Your task to perform on an android device: How does the KRISBOW MESIN BOR CORDLESS IMPACT DRILL compare to other drills of a similar design. Look at similar products' prices before selecting the best drill machine from the Lazada app.
Image 0: 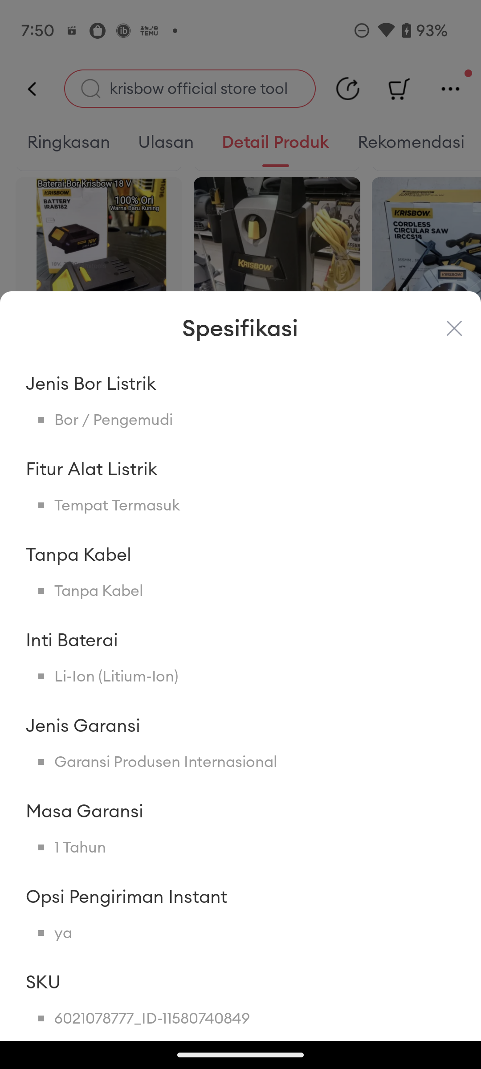
Click on the cross icon at the right of Spesifikasi
Step 0: click (452, 333)
Image 1: 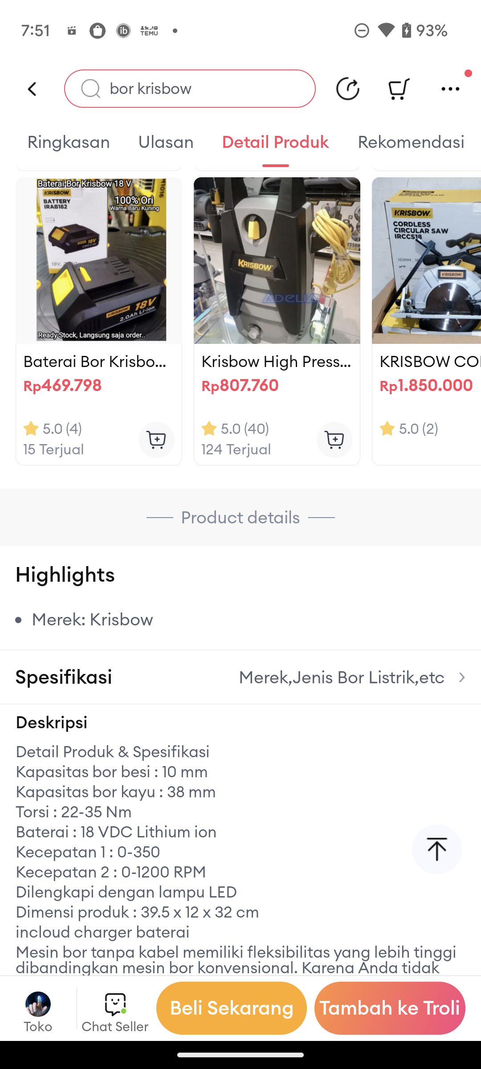
Click on the Rekomendasi option at the top right corner of the screen
Step 1: click (411, 142)